Your task to perform on an android device: Open the To -do list app and click on the menu icon to sort all tasks by date from the list "Personal".
Image 1: 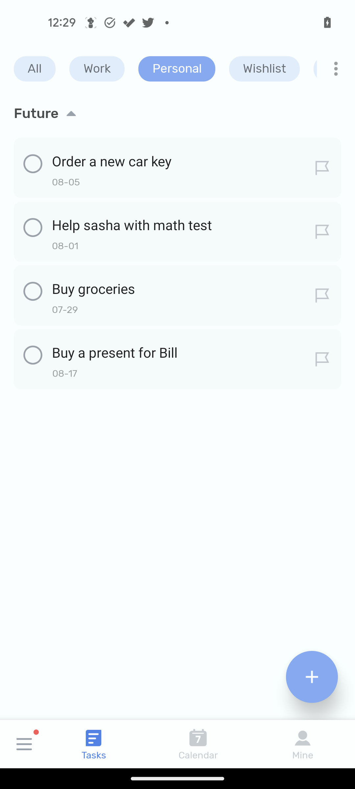
Click on the three dots icon at the top right of the screen.
Step 1: click (335, 68)
Image 2: 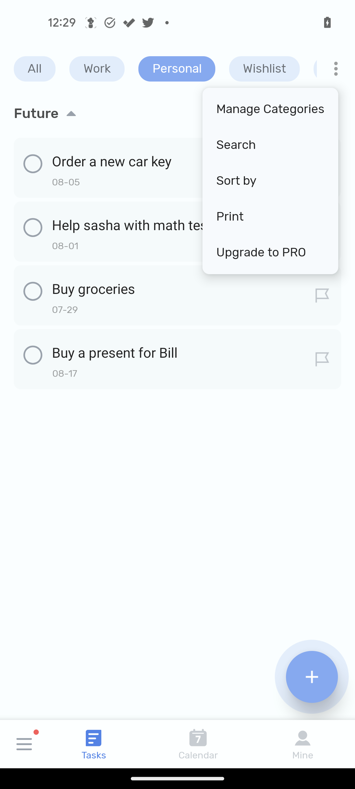
Click on the Sort by
Step 2: click (270, 181)
Image 3: 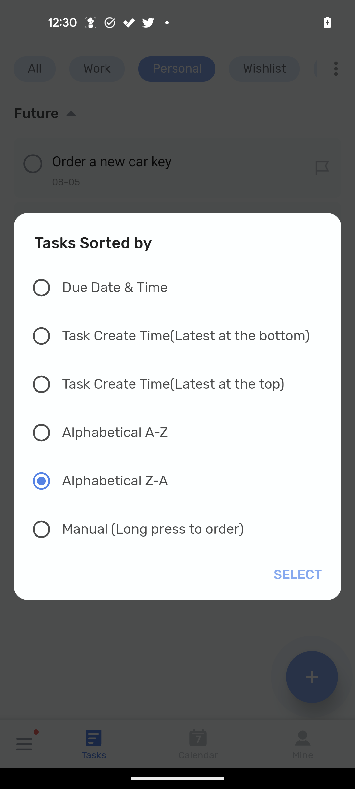
Select due date & time from the options.
Step 3: click (182, 287)